Your task to perform on an android device: I want to view the "Alice's adventures in wonderland" book because I am so eager to read the story.
Image 0: 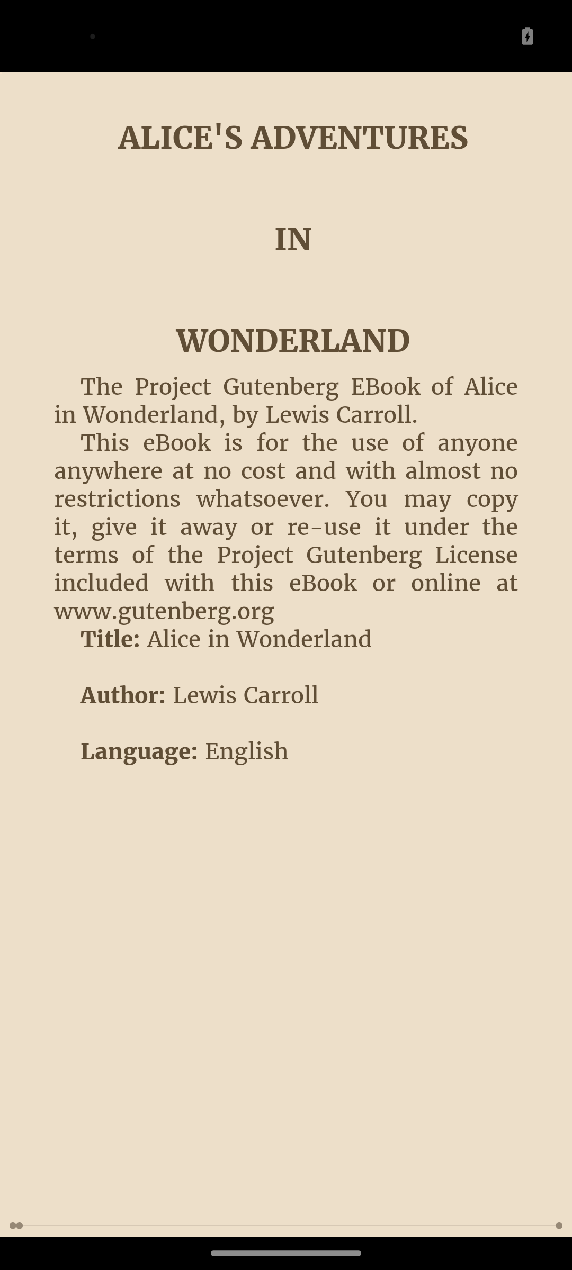
Go back to the previous page
Step 0: press back button
Image 1: 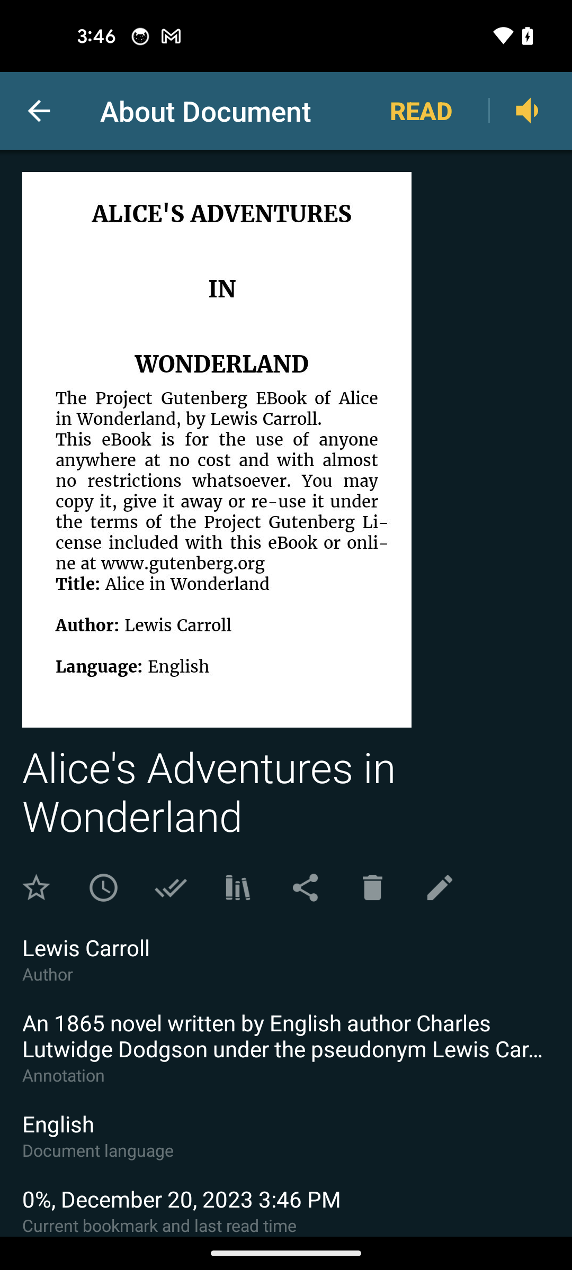
Tap on the read option
Step 1: click (421, 111)
Image 2: 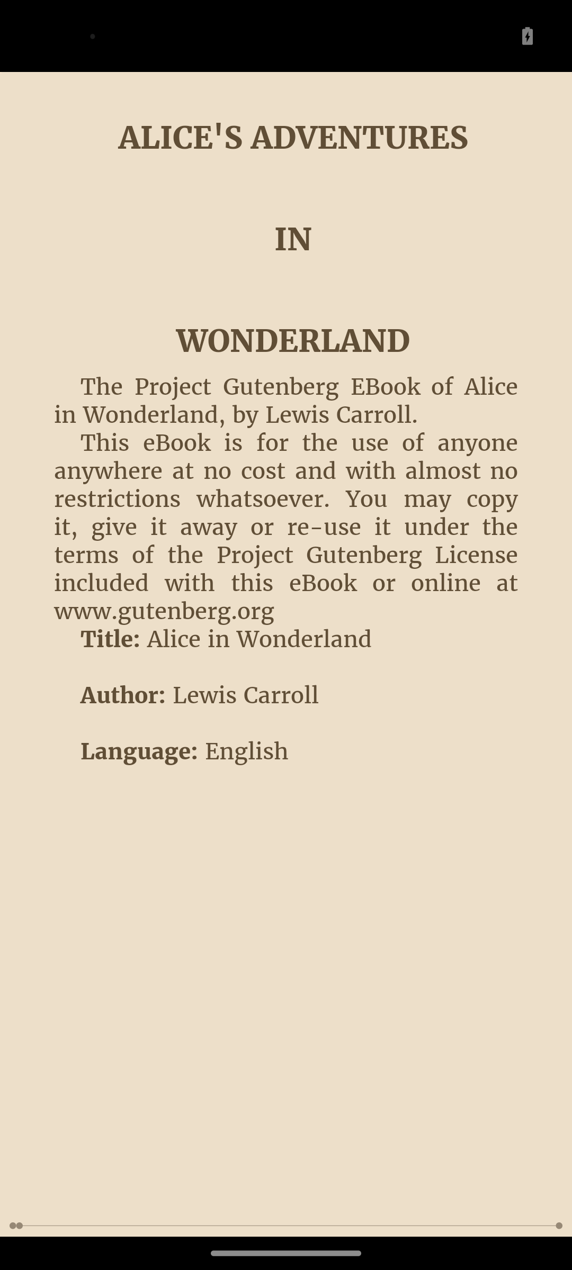
Swipe left to read more
Step 2: scroll right
Image 3: 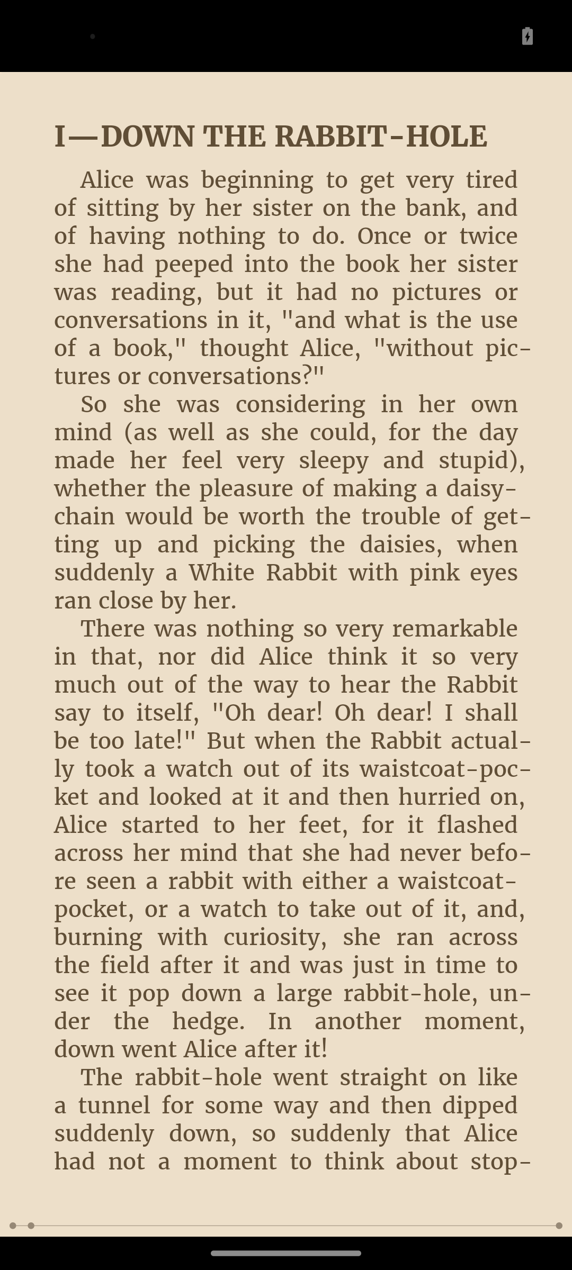
Swipe left to read more
Step 3: scroll right